Your task to perform on an android device: Open the Gmail App, select Nimbus Team Mail, and mark the mail as read.
Image 0: 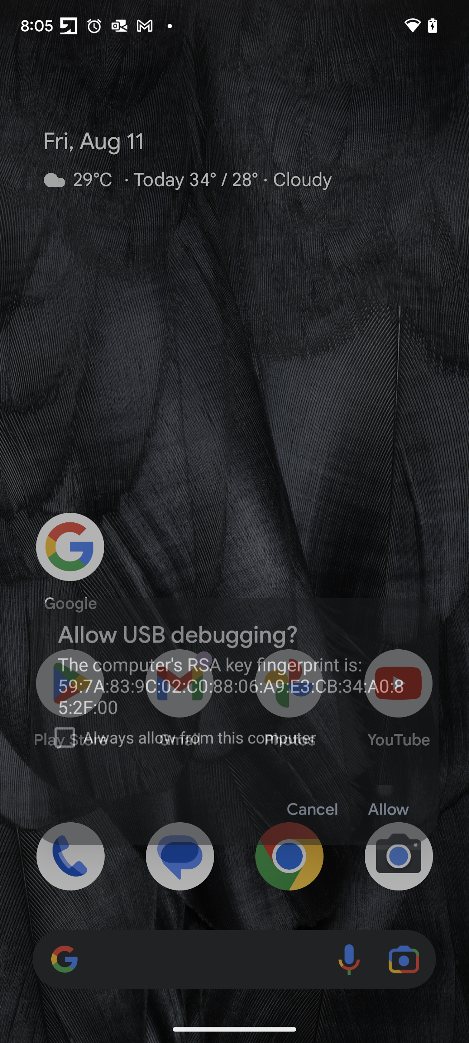
Open the Gmail App 
Step 0: open app "Gmail"
Image 1: 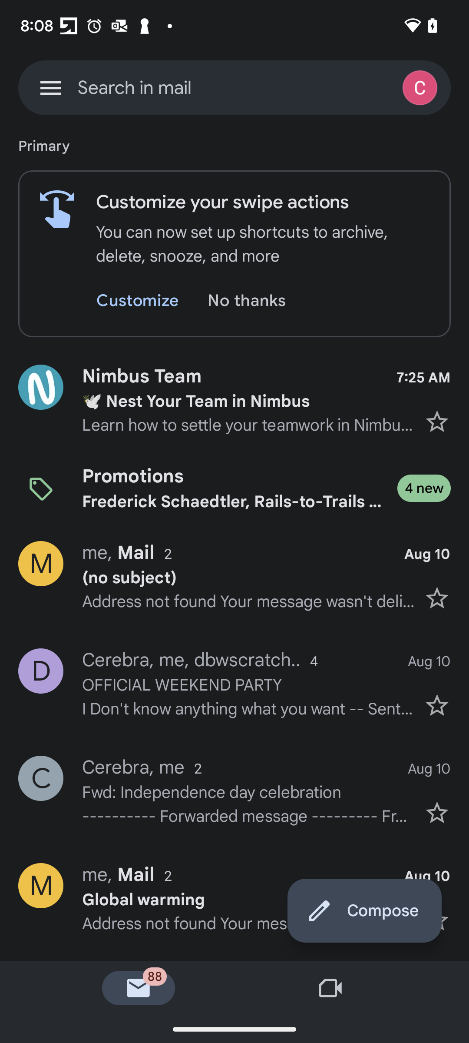
Select the Nimbus Team Mail 
Step 1: click (234, 400)
Image 2: 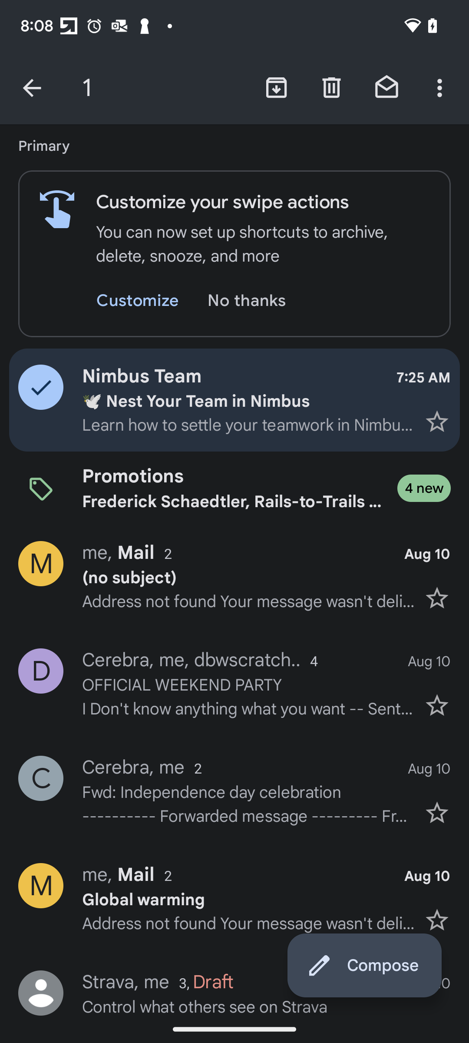
Click on the message Icon to mark the mail as read 
Step 2: click (386, 87)